Your task to perform on an android device: I also want to search for hotels to stay at after reaching Berlin. I'm looking for a hotel with a single room, and the stay dates are January 1, 2024, to January 5, 2024, so search for the hotel in Berlin, Germany, for a stay on these days in the Expedia app.
Image 0: 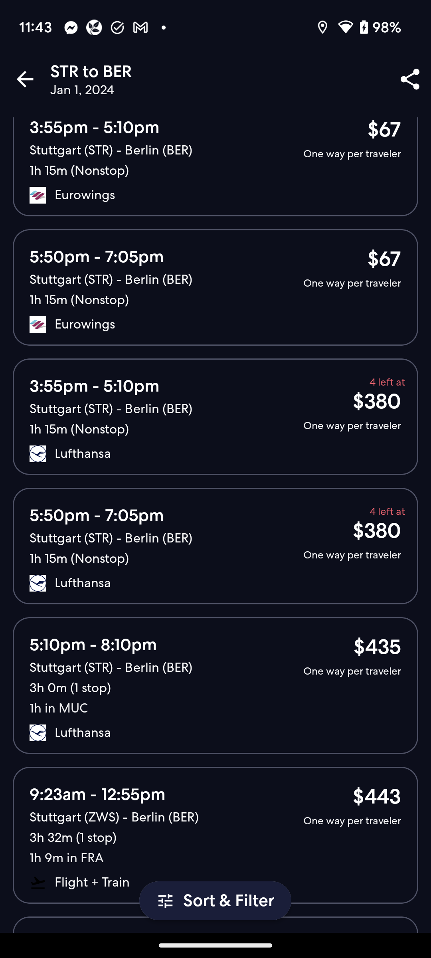
Go back to the previous page to search for the hotels.
Step 0: press back button
Image 1: 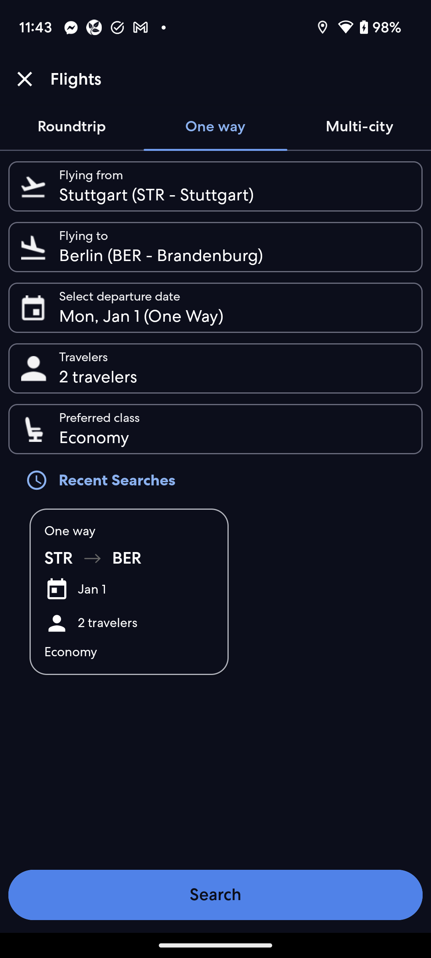
Go back to the previous page to search for the hotels.
Step 1: press back button
Image 2: 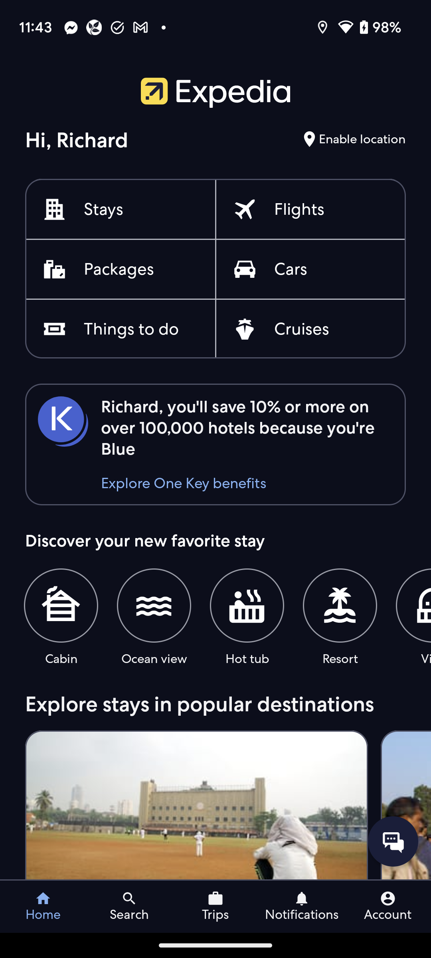
Click on the Stays option to search for the hotels.
Step 2: click (103, 210)
Image 3: 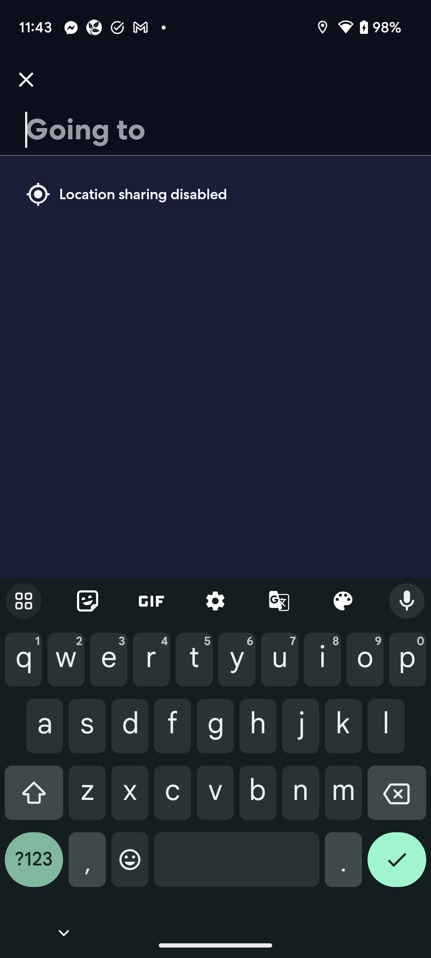
Type Berlin, Germany to search for the hotels to stay in this city.
Step 3: type "Berlin, Germany"
Image 4: 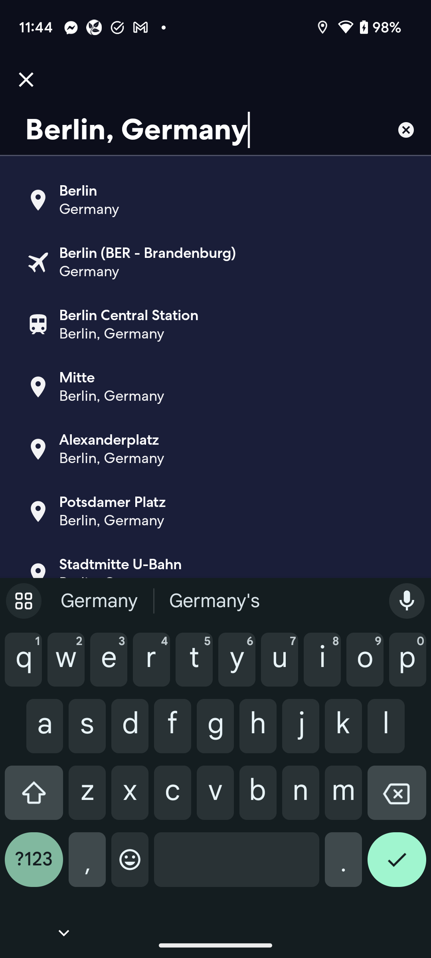
Click on the Berlin, Germany option to select the city to stay.
Step 4: click (78, 190)
Image 5: 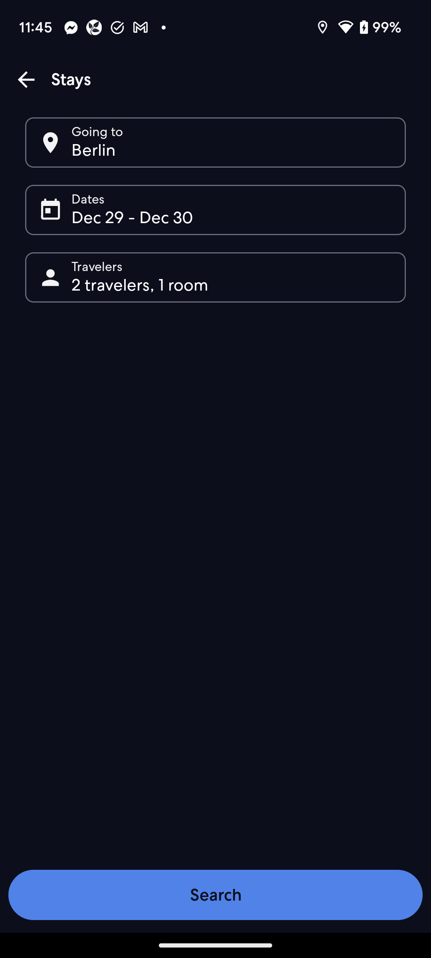
Click on the date section to select the date of stay.
Step 5: click (215, 210)
Image 6: 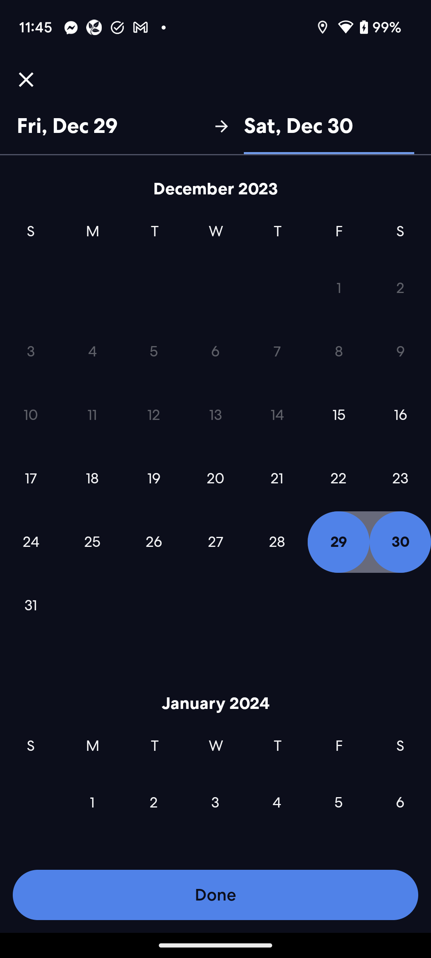
Click on the January 1 to select the check in date.
Step 6: click (92, 803)
Image 7: 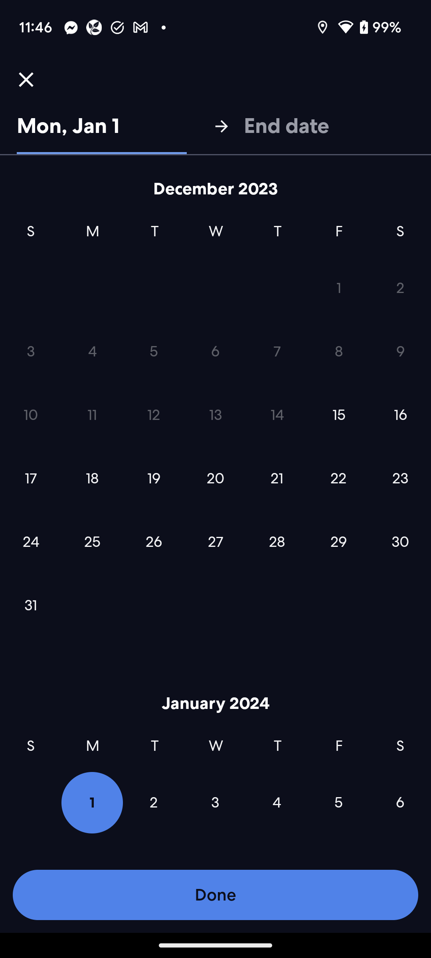
Click on January 5 to select the check out date.
Step 7: click (338, 803)
Image 8: 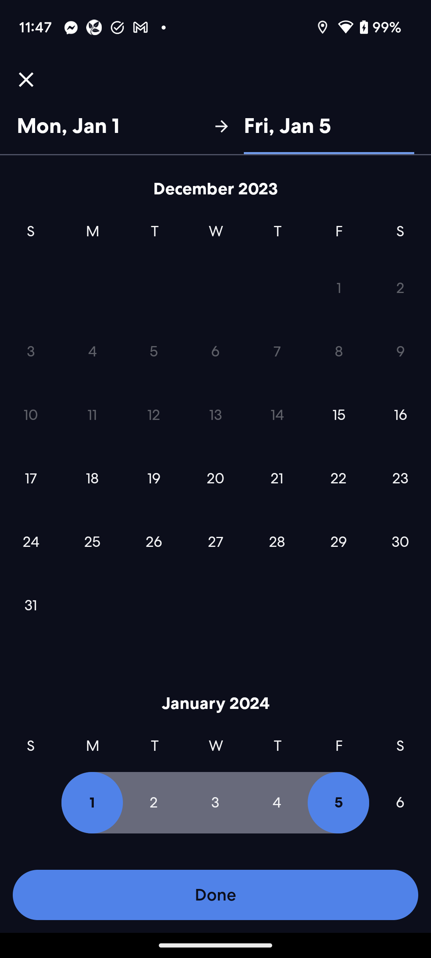
Click on the Done button to confirm the stay dates.
Step 8: click (215, 895)
Image 10: 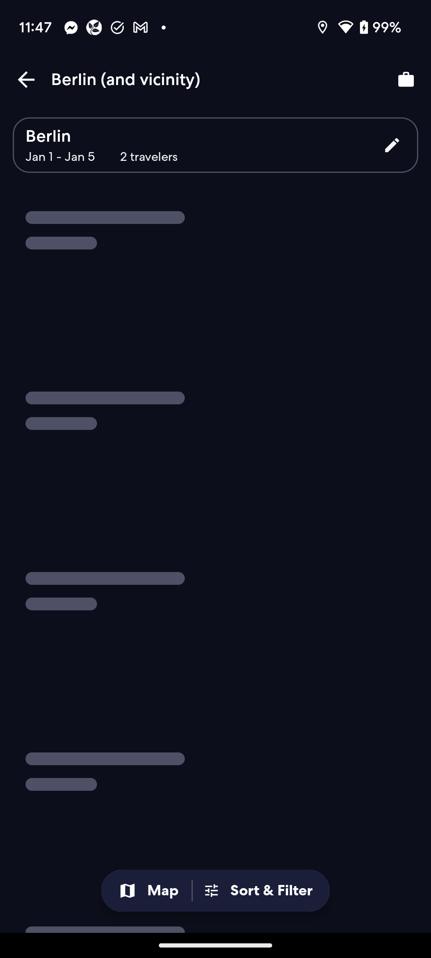
Click on the Search button to search for the hotels to stay.
Step 10: wait